Your task to perform on an android device: I want to search for a toy car for my son.
Image 0: 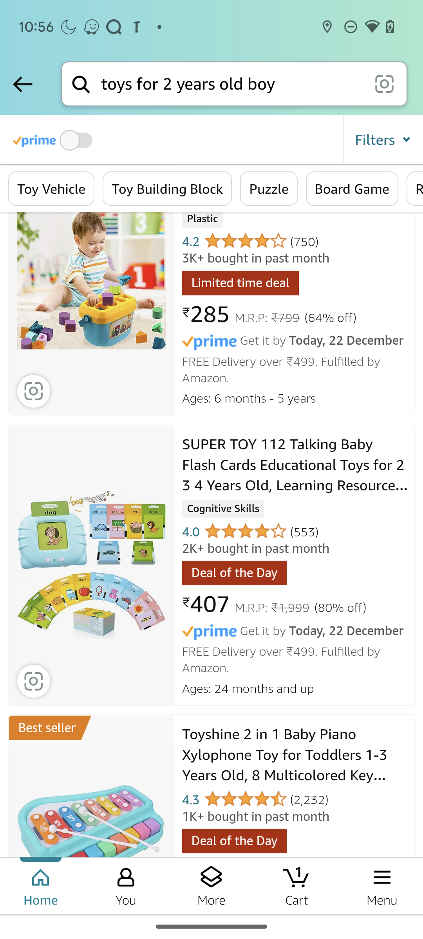
Click on the search bar.
Step 0: click (231, 84)
Image 1: 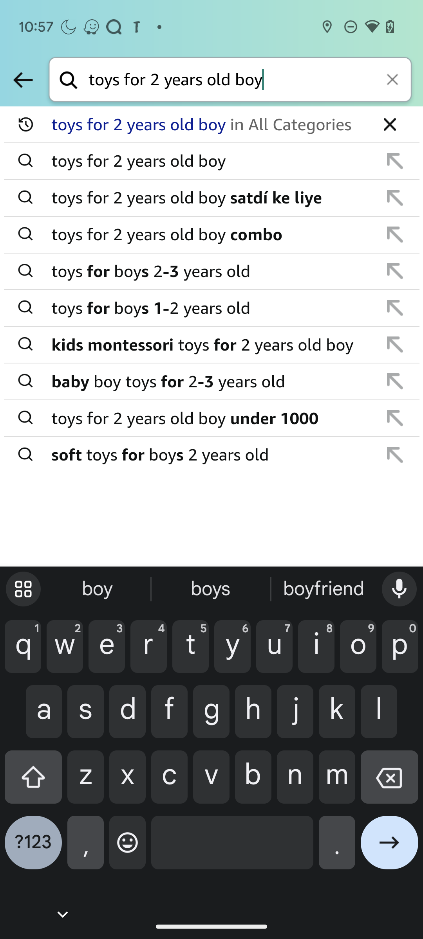
Enter Toy Car for 2 years old in the text box.
Step 1: type "Toy Cars for 2 years old"
Image 2: 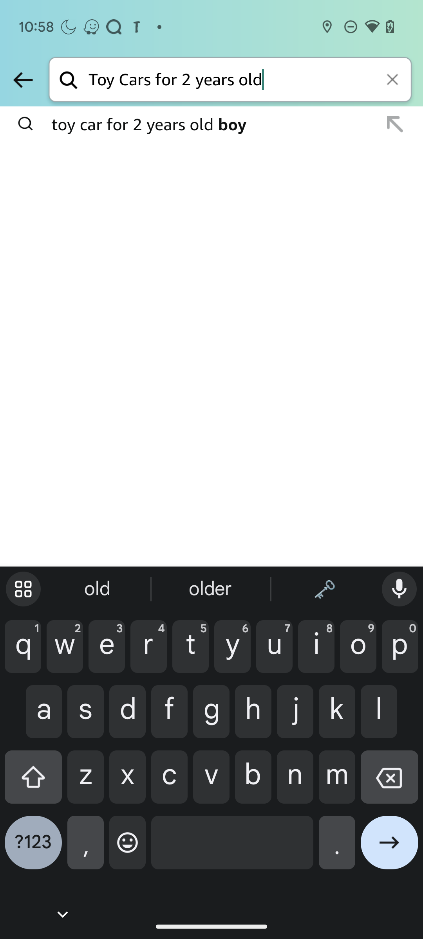
Click on the given suggestion.
Step 2: click (212, 124)
Image 3: 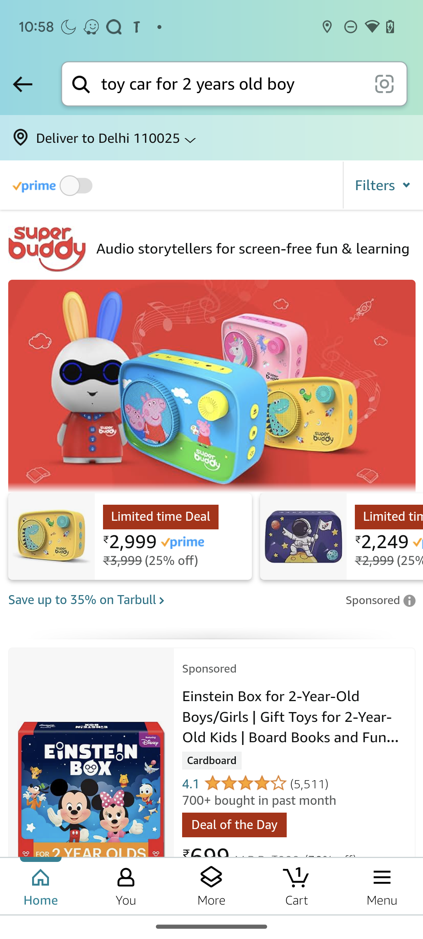
Swipe up to view more toys.
Step 3: scroll down
Image 4: 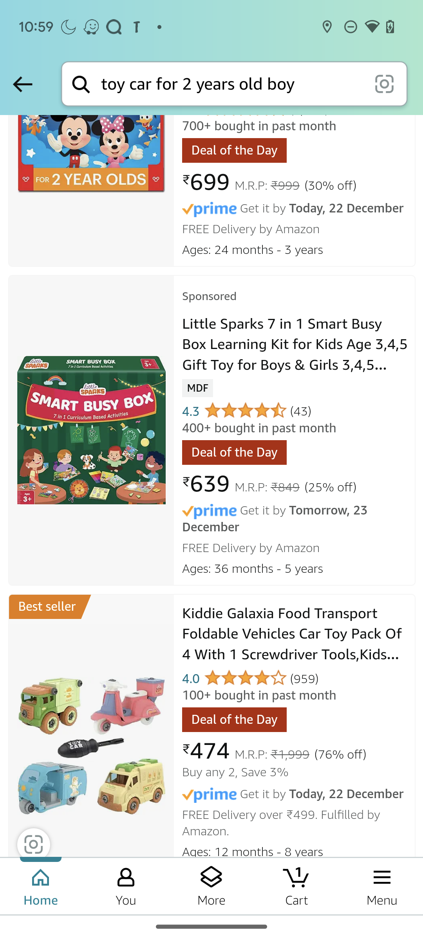
Swipe up to view more toys.
Step 4: scroll down